Your task to perform on an android device: Remove the Flag from the Flipboard 10 For Today email.
Image 0: 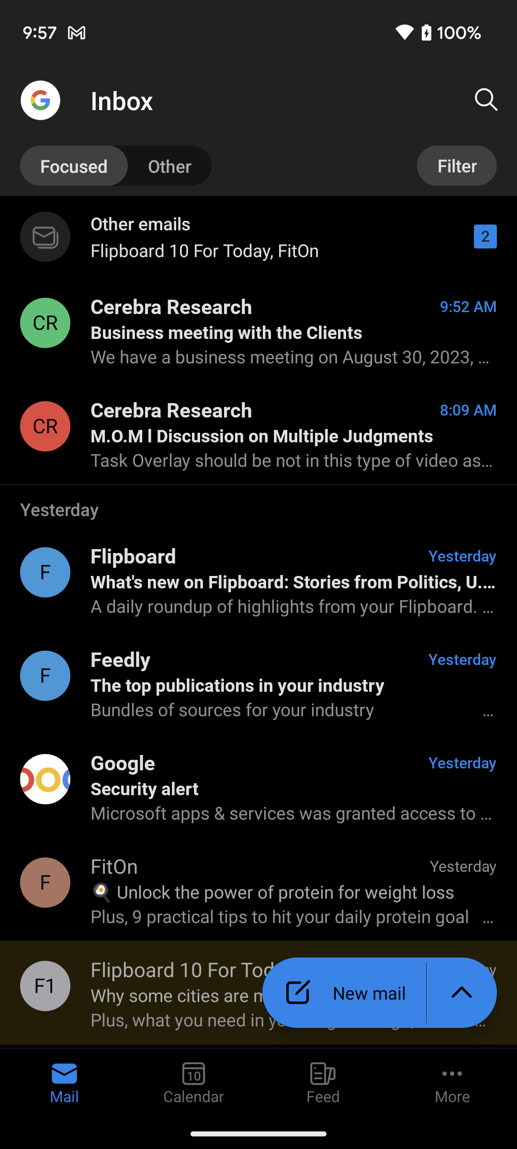
Click on the Flipboard 10 For Today email to view unflag option
Step 0: click (45, 986)
Image 1: 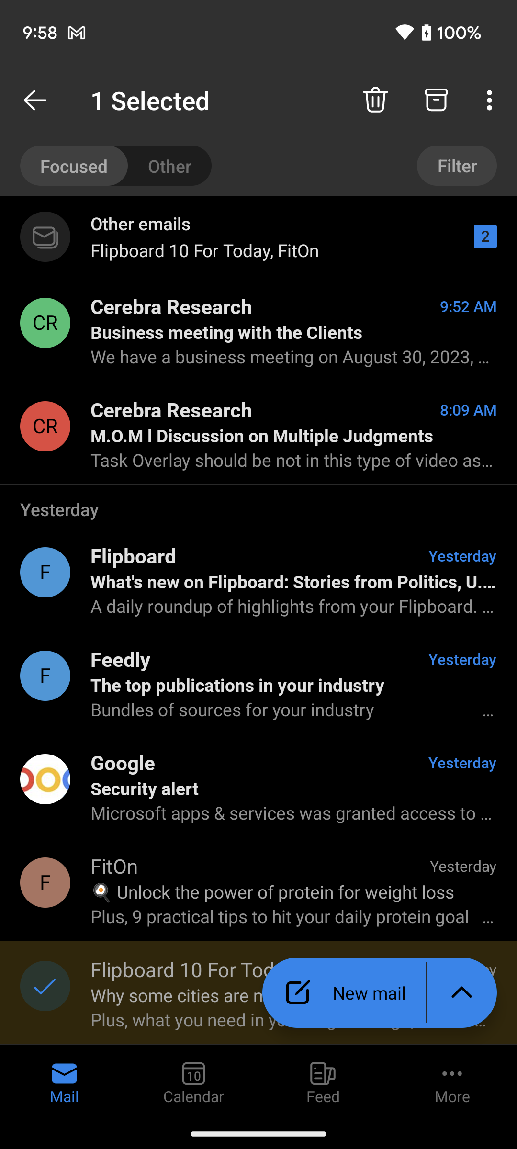
Click on the three dots icon at the top right corner of the screen to view unflag option 
Step 1: click (492, 100)
Image 2: 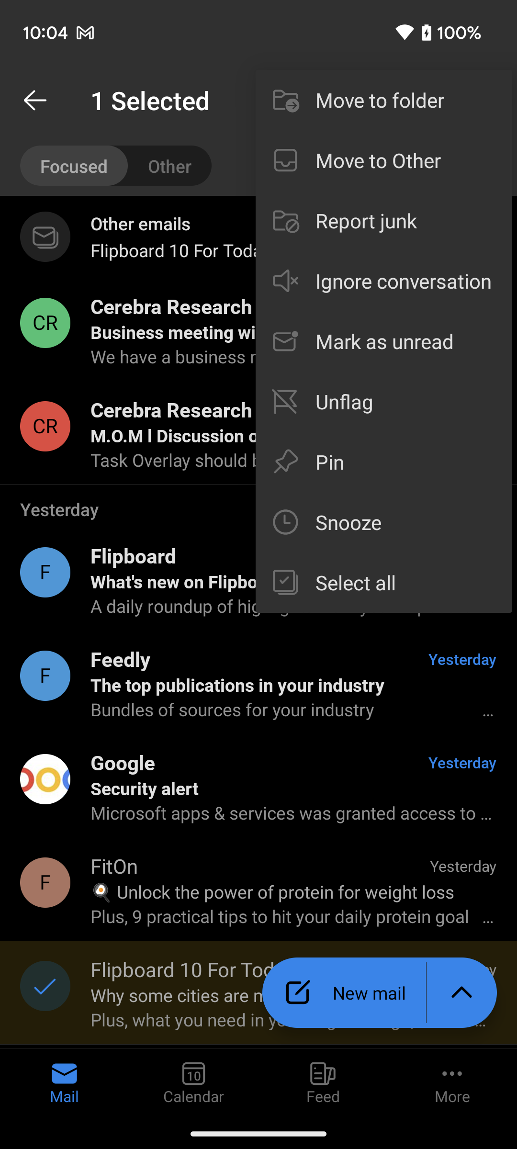
Click on unflag option to unflag this email
Step 2: click (404, 401)